Your task to perform on an android device: I am looking for a new Casual shoe pair. I want to use the NNNOW app's new search feature because my old one is growing older
Image 0: 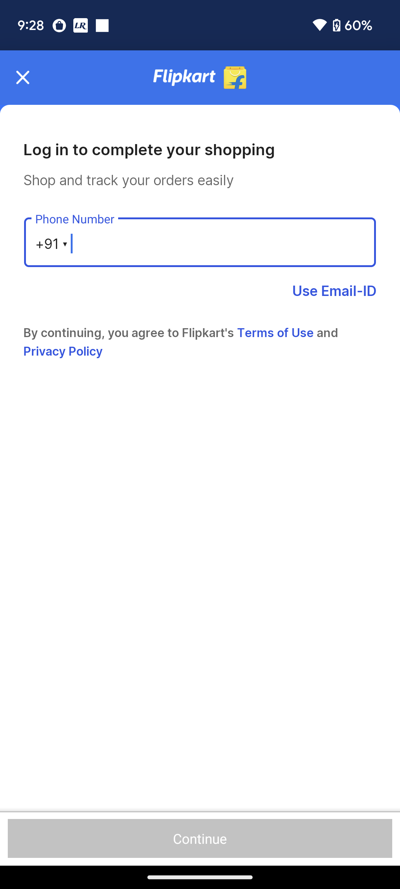
Open the NNNOW app
Step 0: open app "NNNOW"
Image 1: 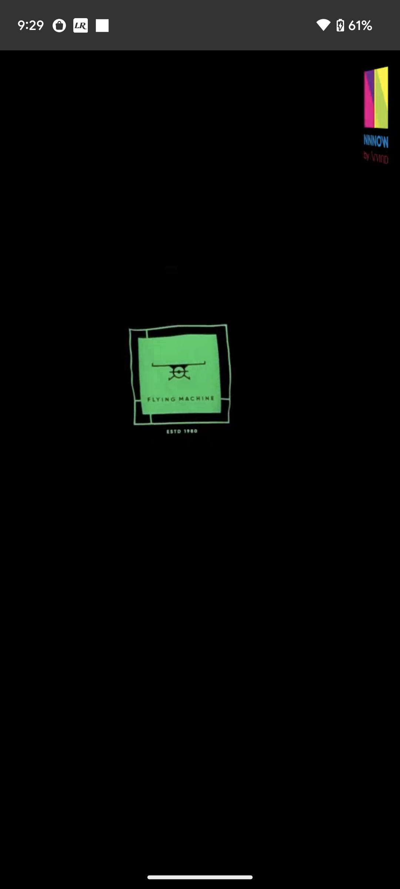
Open the NNNOW app
Step 1: wait
Image 2: 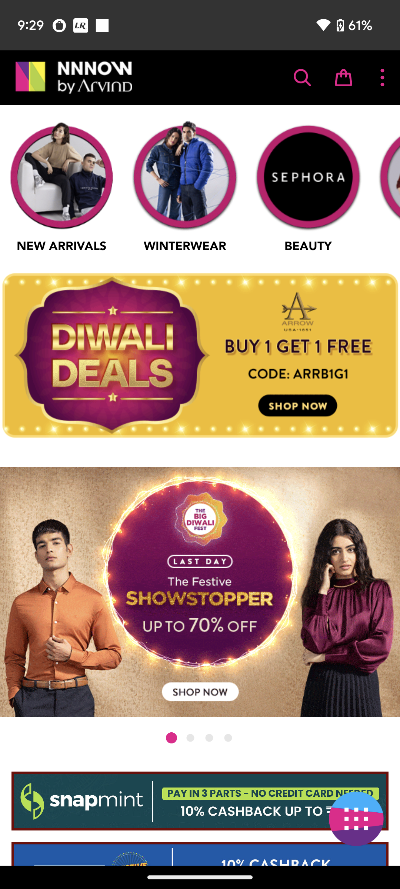
Click on the search icon
Step 2: click (302, 79)
Image 4: 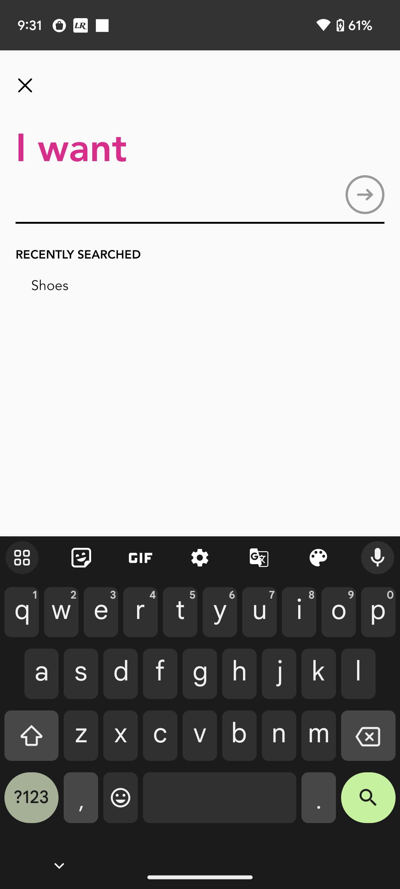
Type Casual shoes in search bar 
Step 4: type "Casual shoes"
Image 5: 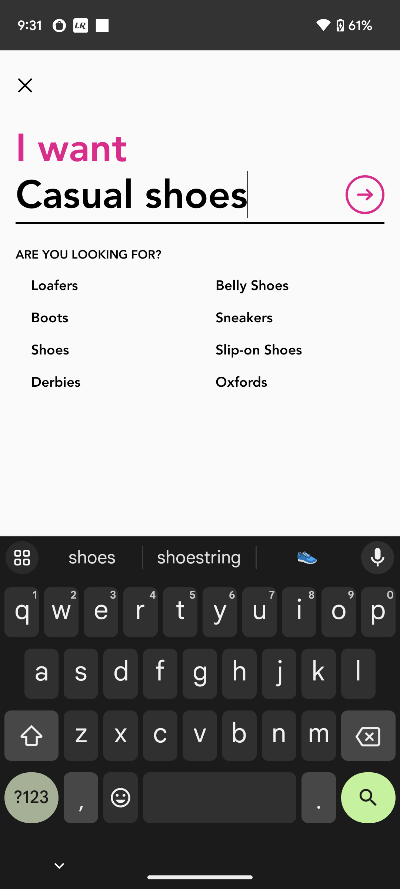
Click on the right arrow 
Step 5: click (192, 194)